Your task to perform on an android device: I want to view my Mount Rushmore file so that I can refresh my memories.
Image 0: 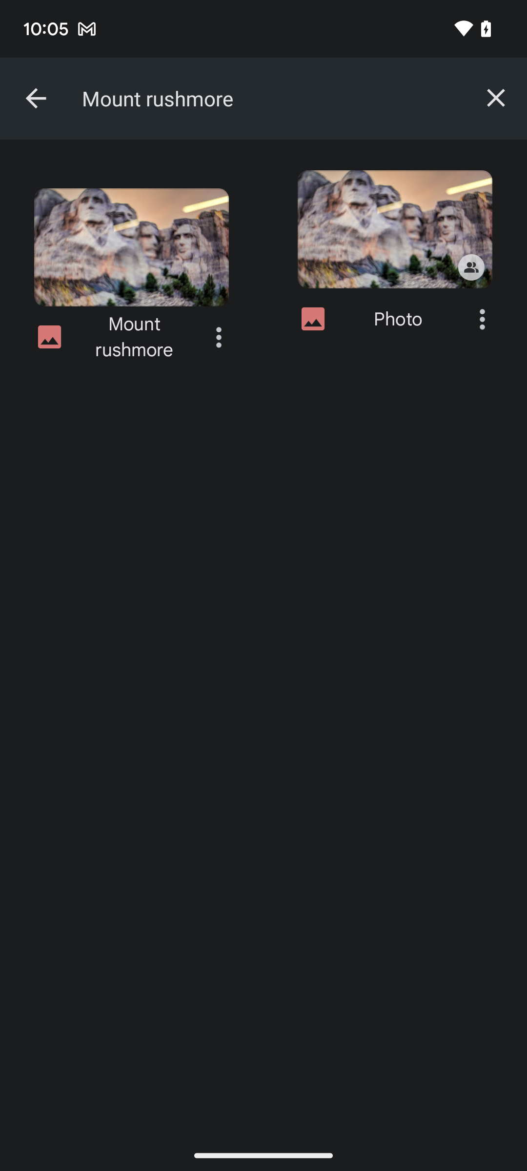
Click on the Mount Rushmore photo to view on the screen.
Step 0: click (131, 247)